Your task to perform on an android device: I told my daughter how I have been exploring some ideas for her wedding dresses and make-up, and she told me to send her the video on Gmail. In the Gmail app, share the video on fashion trends by minsha on Gmail.
Image 0: 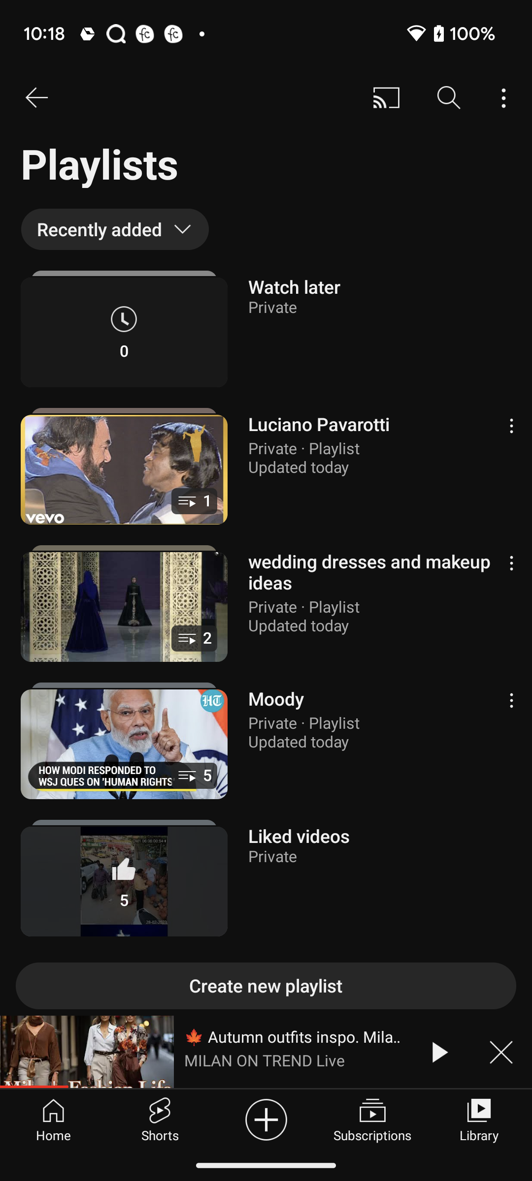
Click on the wedding dresses and makeup playlist on the screen.
Step 0: click (266, 603)
Image 2: 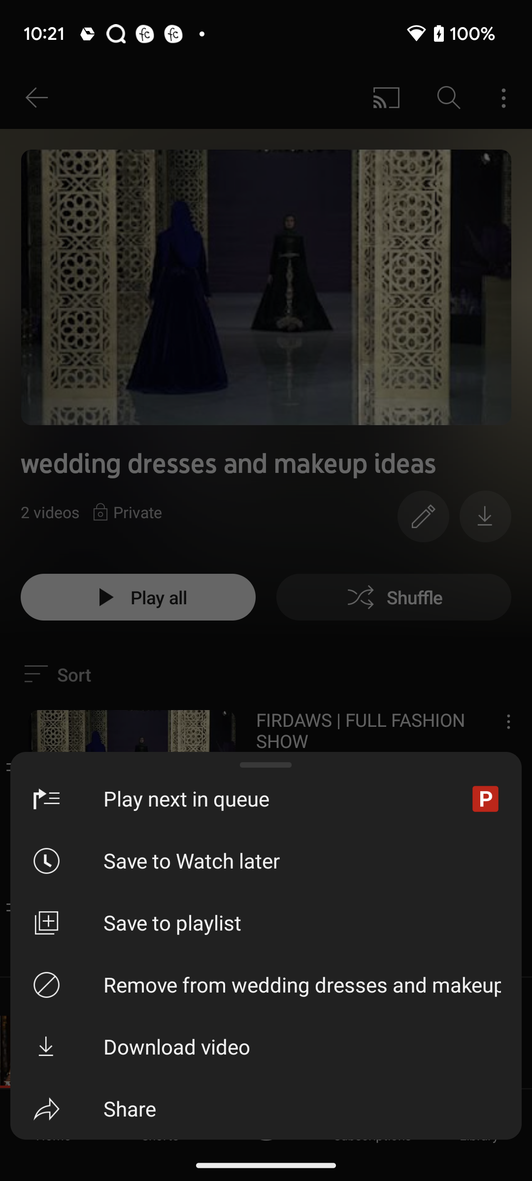
Click on the share option on the pop up list.
Step 2: click (109, 1108)
Image 3: 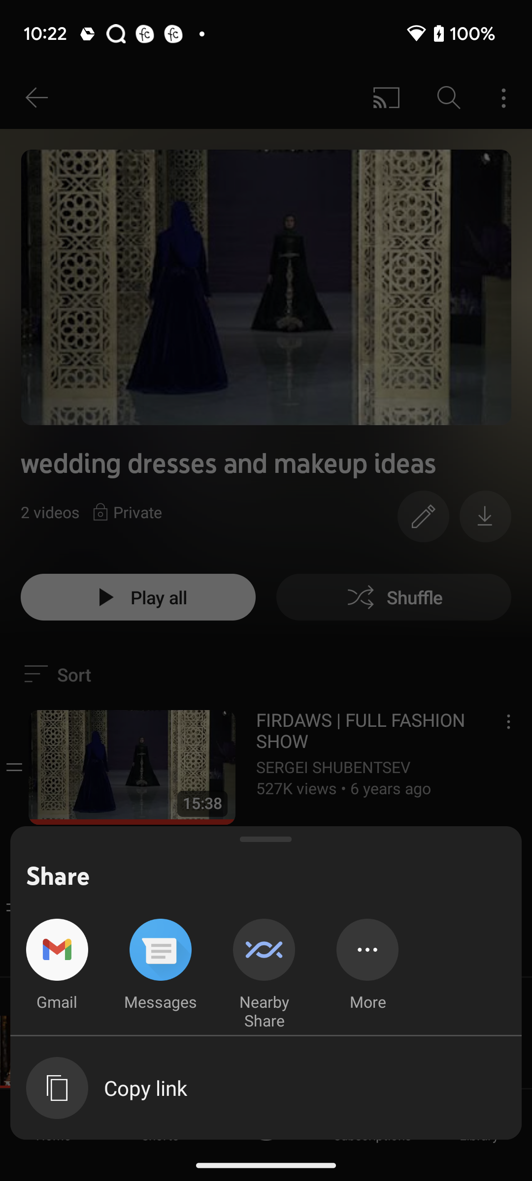
Click on the gmail icon on pop-up screen.
Step 3: click (57, 965)